Your task to perform on an android device: I need to know how much progress i have made , so i want to keep track of the improvements through math app
Image 0: 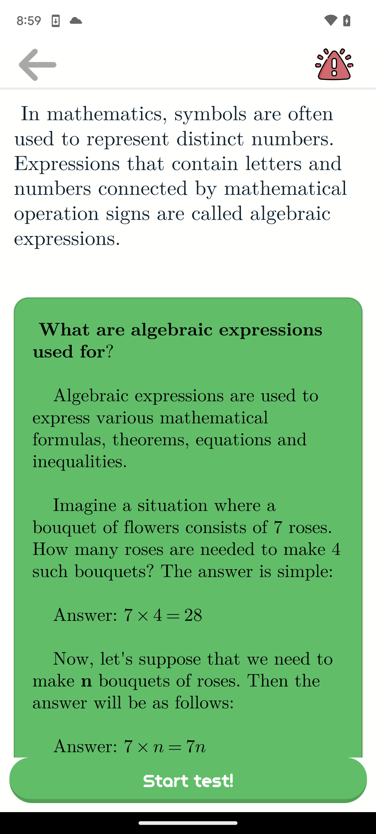
i would like to click on back space button at top left corner of the screen 
Step 0: click (38, 63)
Image 1: 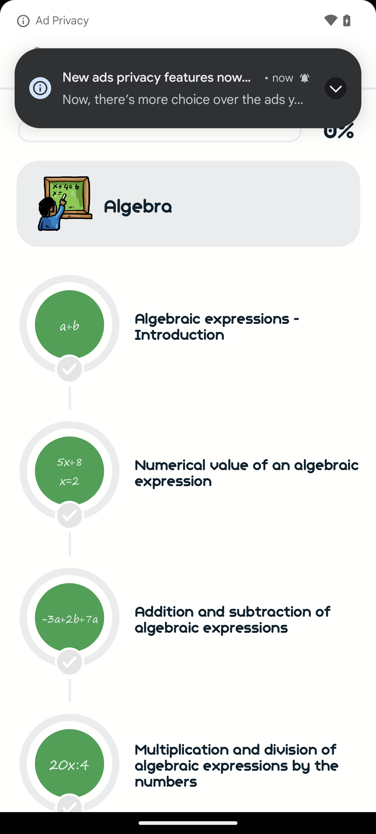
i would like to click on back space button at top left corner of the screen 
Step 1: click (99, 46)
Image 2: 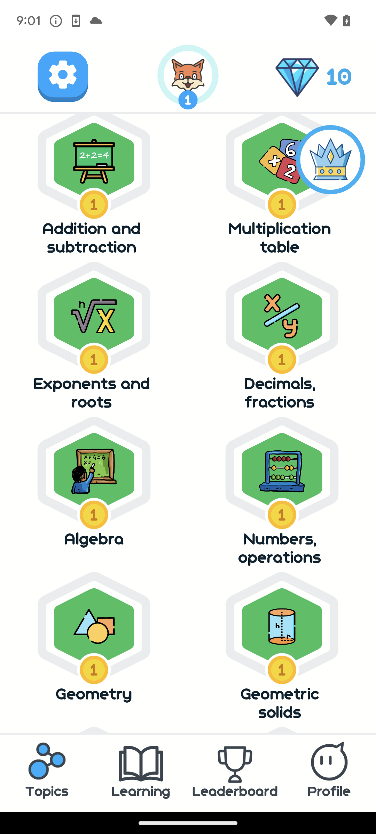
click on profile button at bottom of the screen to view rank 
Step 2: click (324, 765)